Your task to perform on an android device: Open the reminders app and delete the engagement reminders.
Image 0: 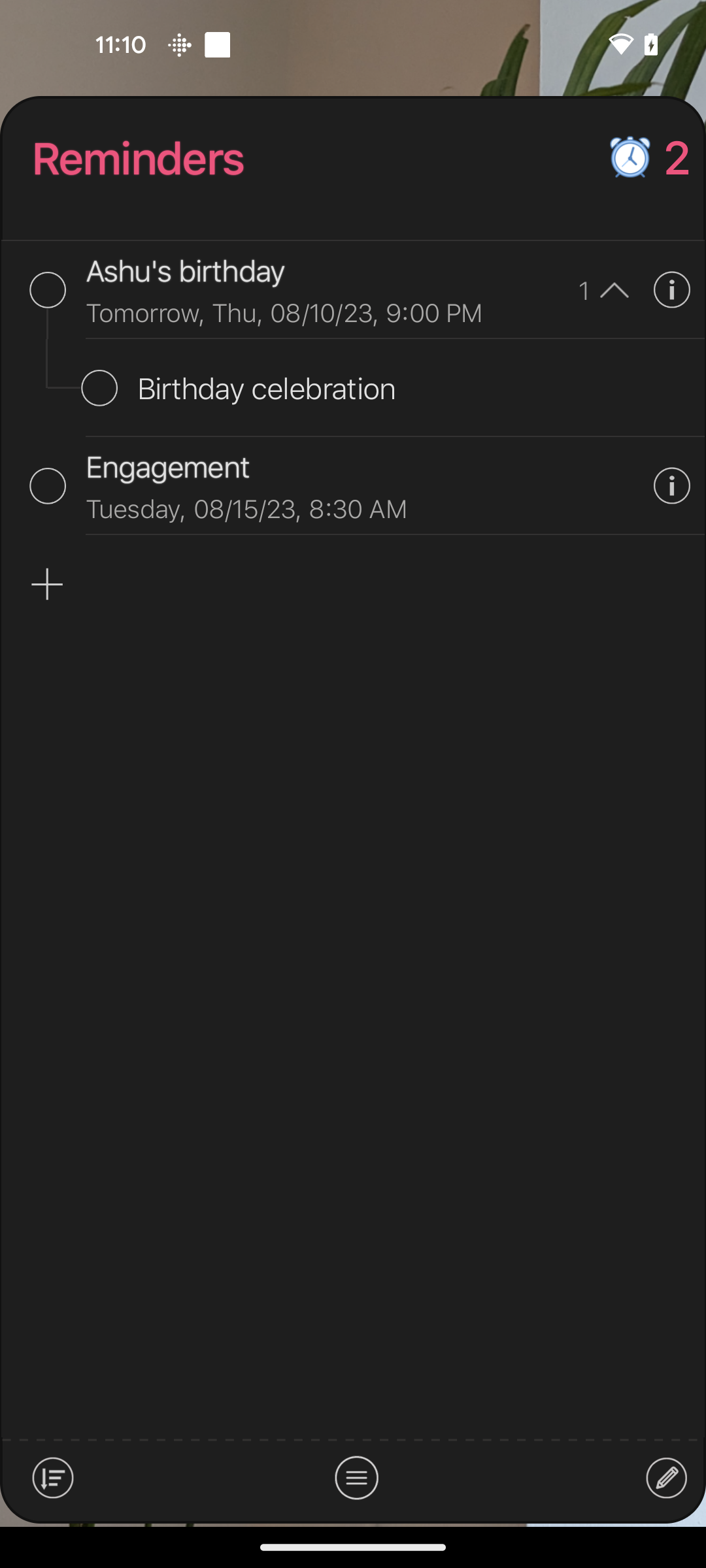
Tap on the circle icon of engagement reminder
Step 0: click (47, 486)